Your task to perform on an android device: Shop for sneakers and athletic shoes in the men's shoe categories of the Etsy app by using the sneakers and athletic shoes filters.
Image 0: 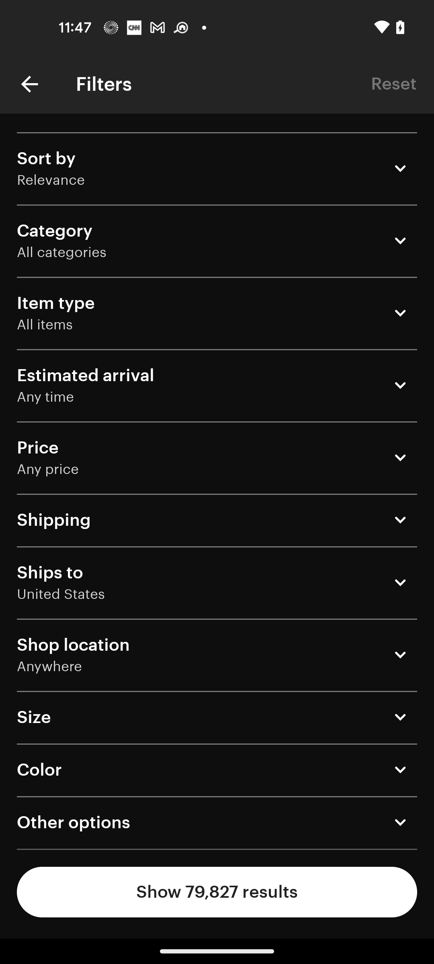
Click on the Category option
Step 0: click (197, 260)
Image 1: 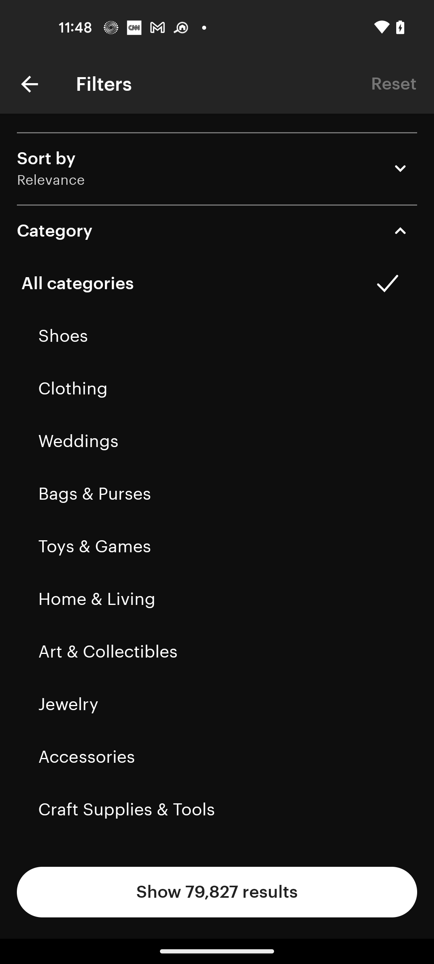
Select Shoes
Step 1: click (211, 336)
Image 2: 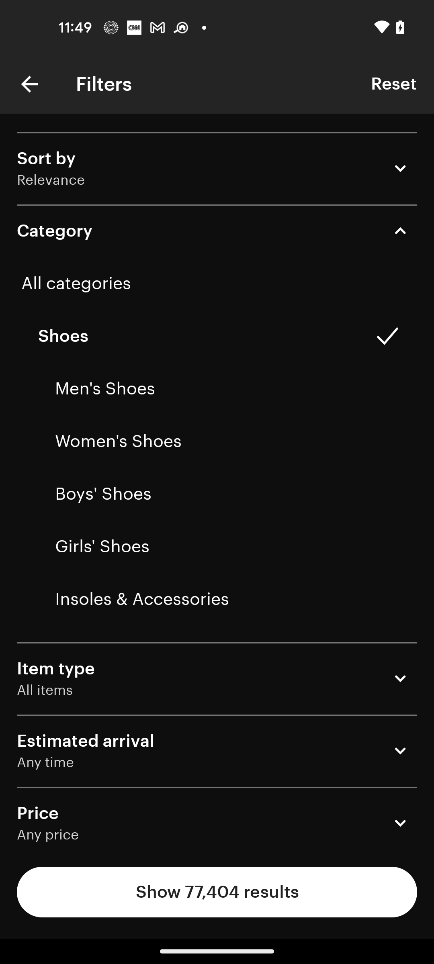
Click on the Men's Shoes
Step 2: click (211, 388)
Image 3: 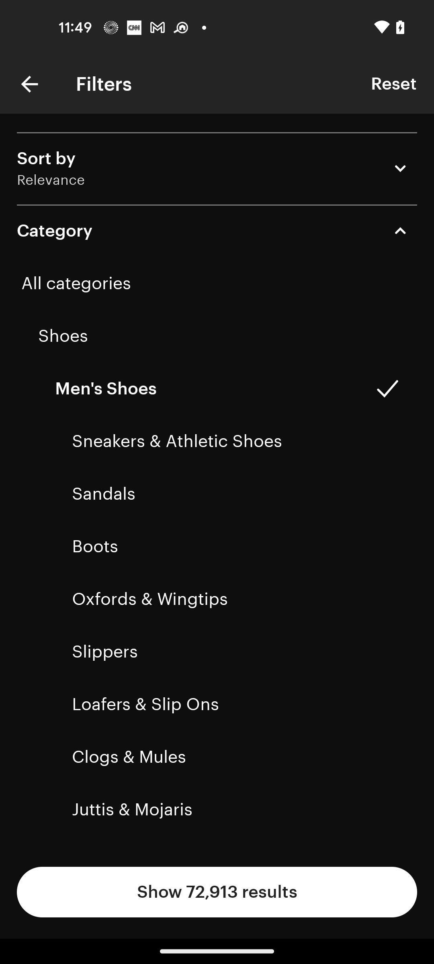
Click on the Sneakers & Athletic Shoes
Step 3: click (211, 441)
Image 4: 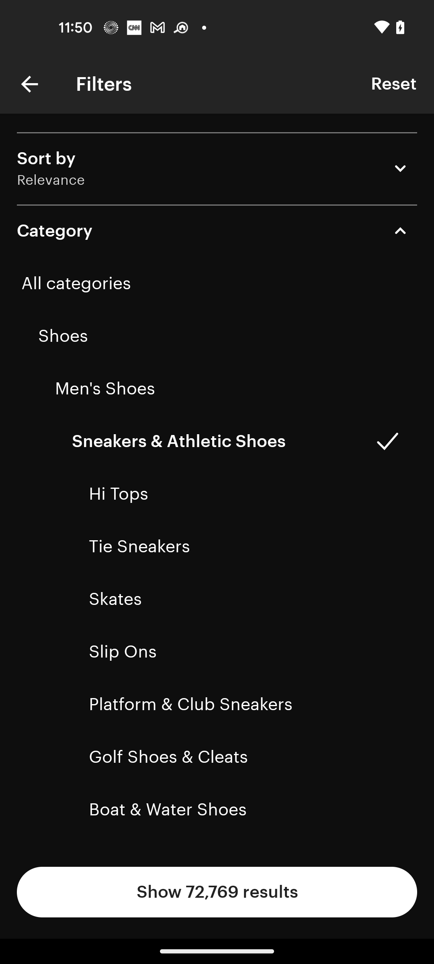
Click on the Show 72,769 result button
Step 4: click (217, 892)